Your task to perform on an android device: Search for the text tell throughout this book
Image 0: 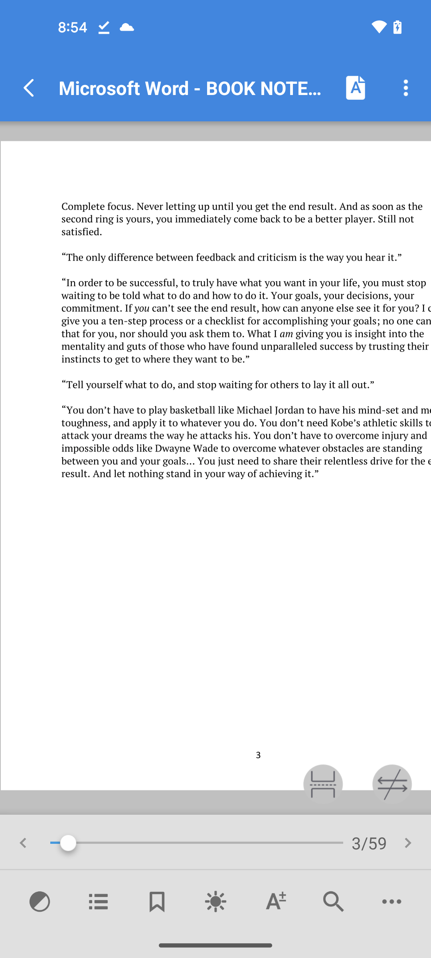
click on the search icon
Step 0: click (326, 900)
Image 1: 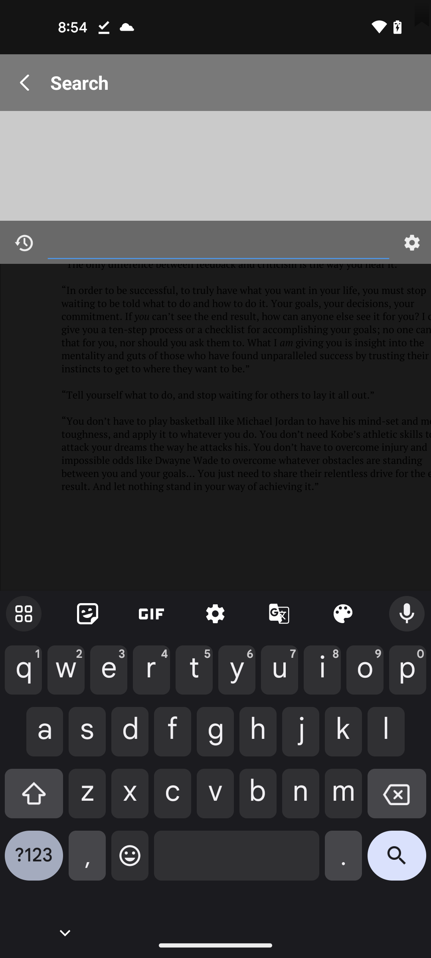
type tell
Step 1: type "tell"
Image 2: 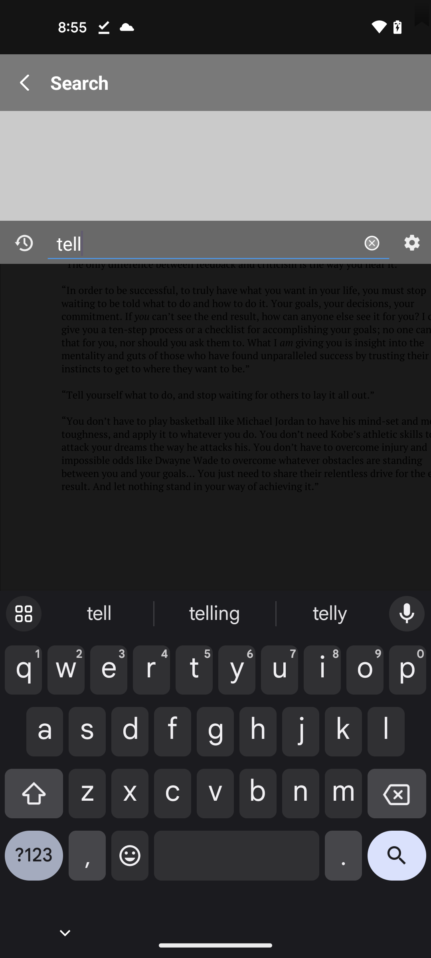
click on search icon
Step 2: click (397, 861)